Your task to perform on an android device: In the Supercook app, get nutritional information about the recipe.
Image 0: 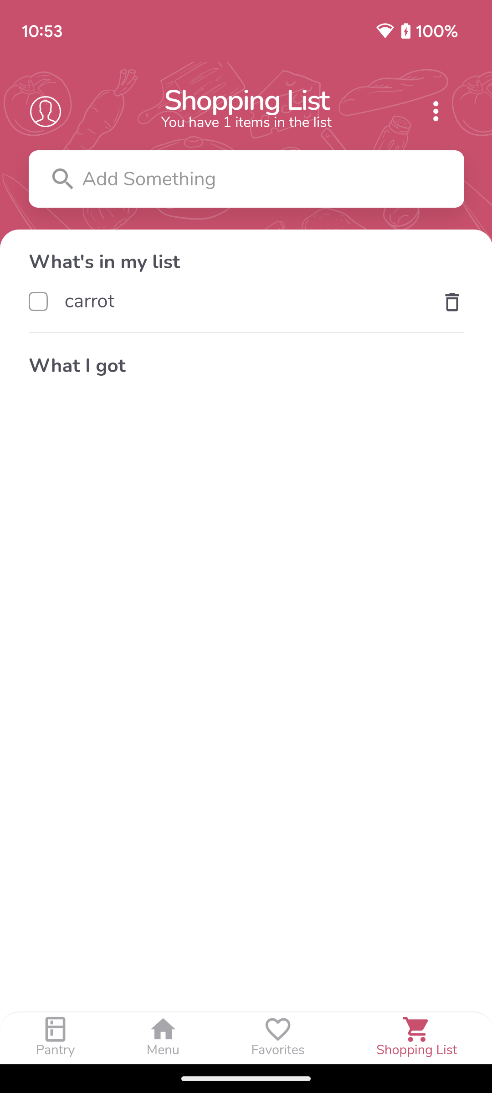
Click on the menu option at the bottom of the screen.
Step 0: click (163, 1039)
Image 1: 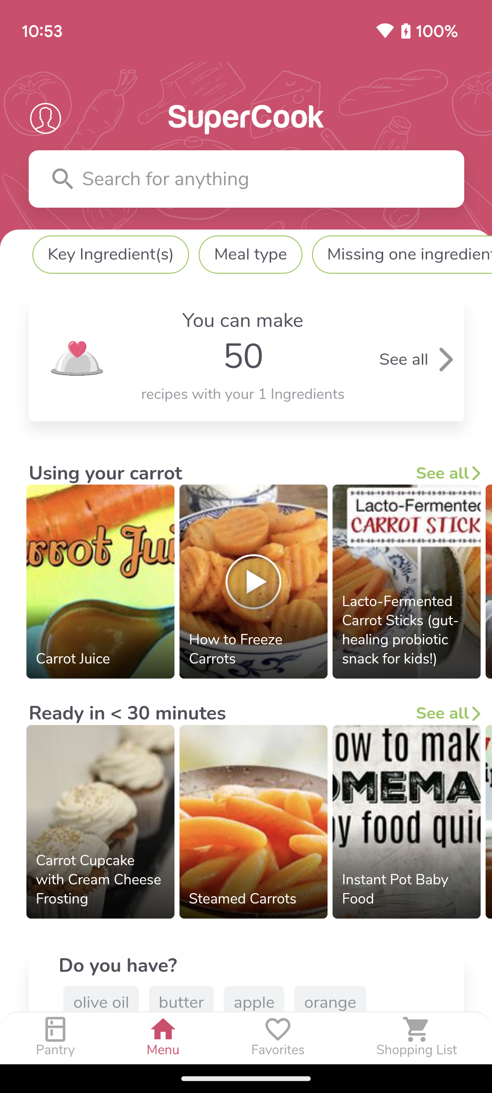
Click on the search bar at the top of the screen.
Step 1: click (262, 179)
Image 2: 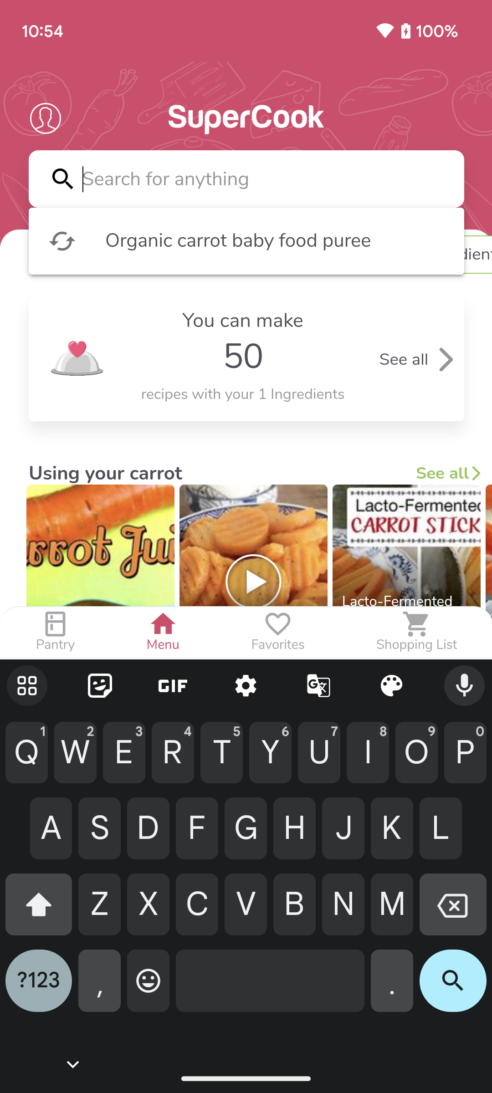
Click on the searched recipe under the search bar.
Step 2: click (110, 254)
Image 3: 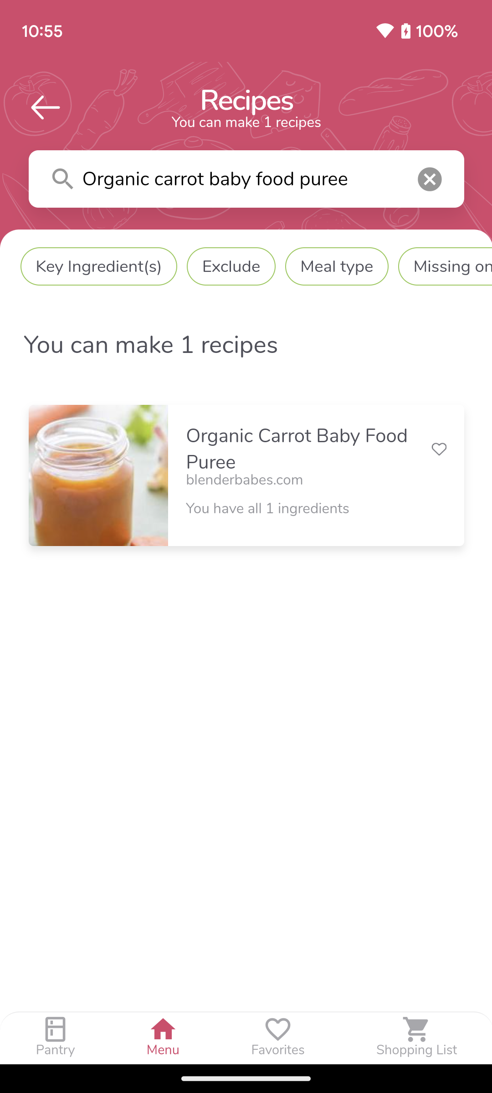
Click on the recipe on the screen.
Step 3: click (247, 563)